Your task to perform on an android device: Open the Domino's Pizza app and add a regular-size cheese and corn pizza to your cart with a cheese burst crust, then add paneer topping 
Image 0: 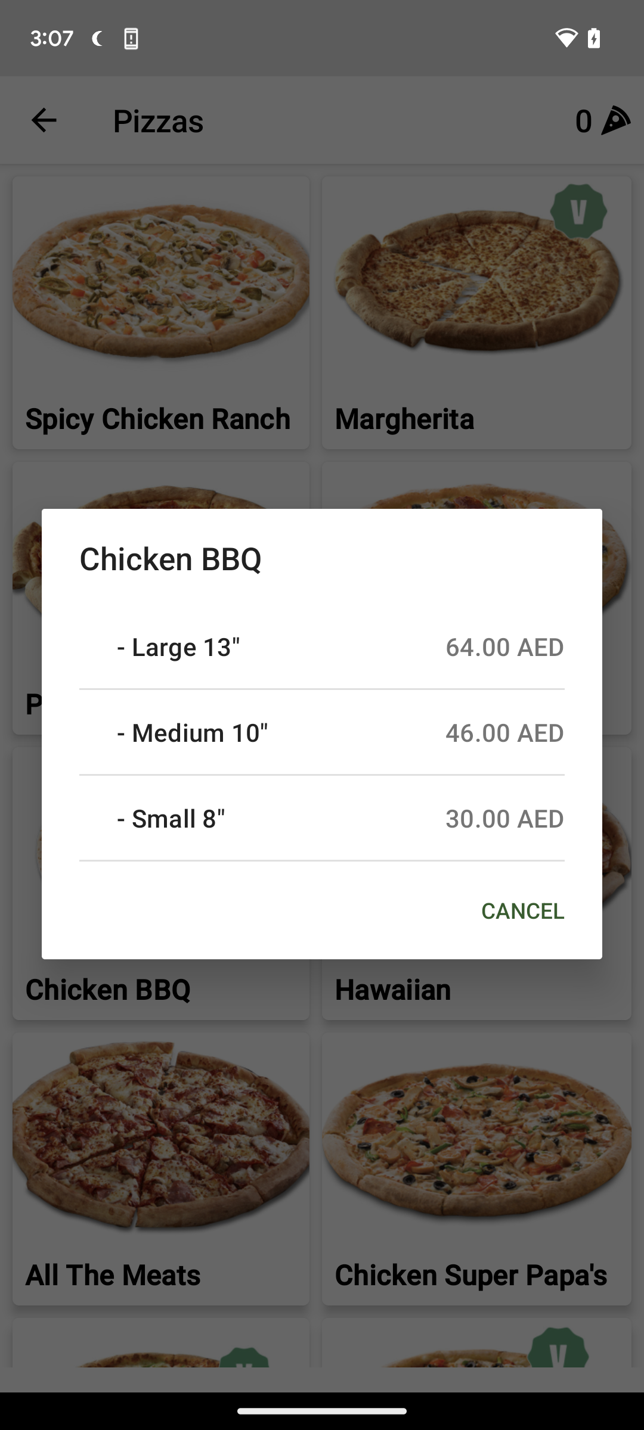
open the Domino's pizza app
Step 0: open app "Domino's"
Image 1: 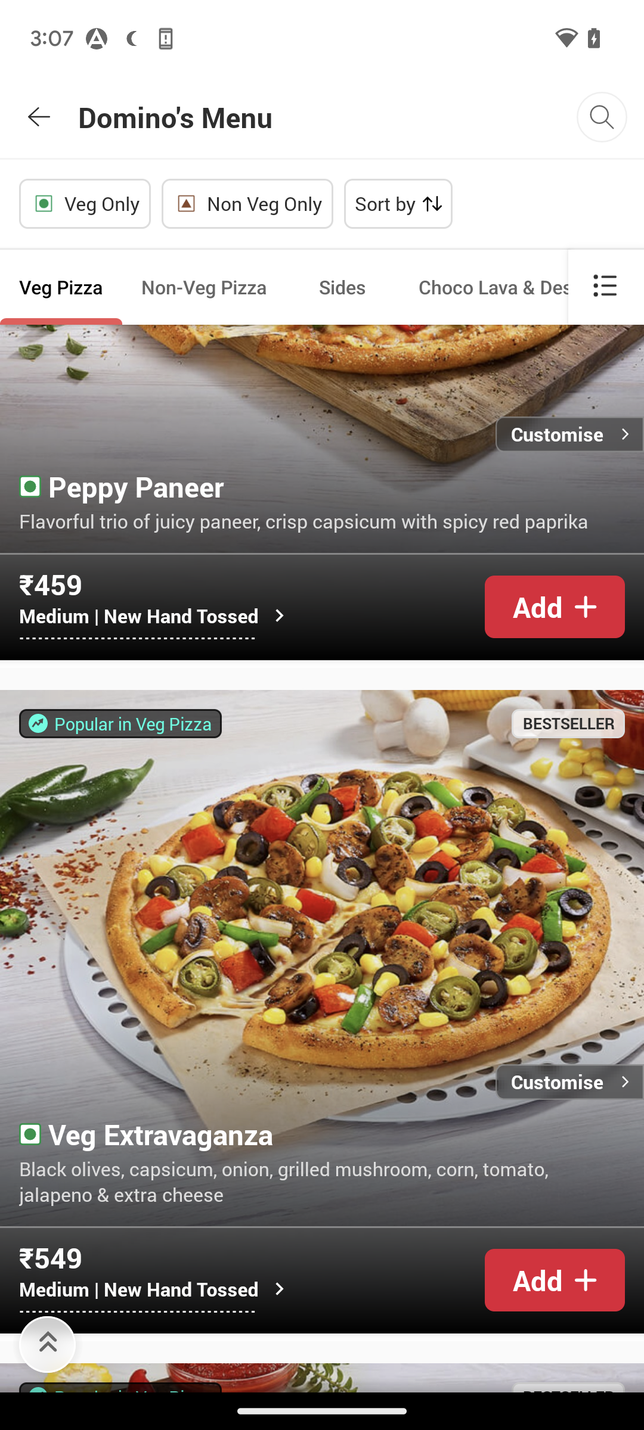
swipe up to view the cheese and corn pizza 
Step 1: scroll down
Image 2: 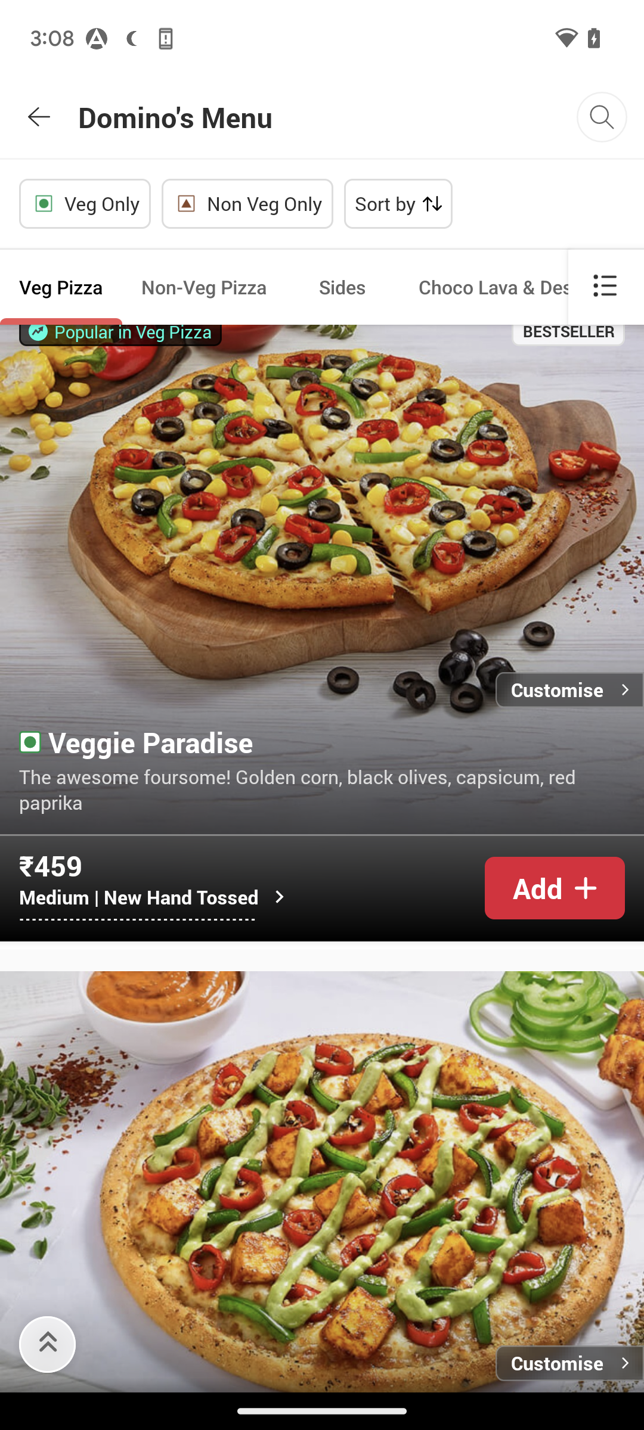
swipe up to view the cheese and corn pizza 
Step 2: scroll down
Image 3: 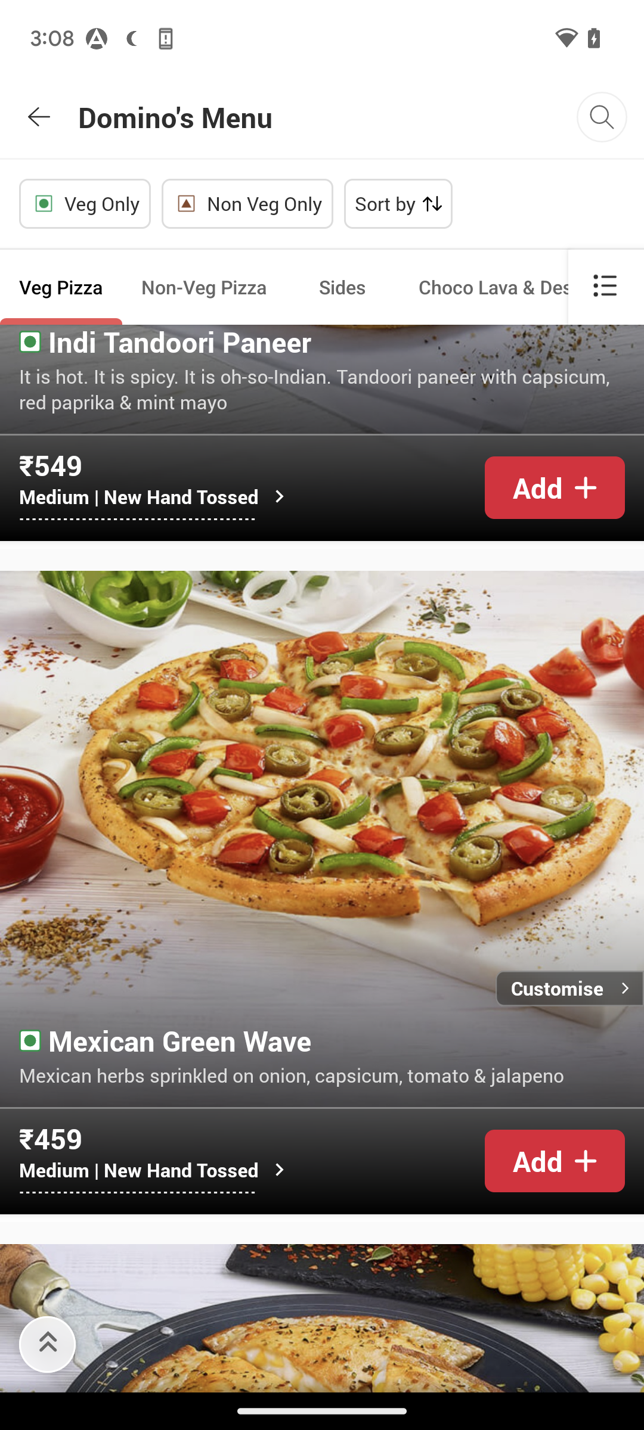
swipe up to view the cheese and corn pizza 
Step 3: scroll down
Image 4: 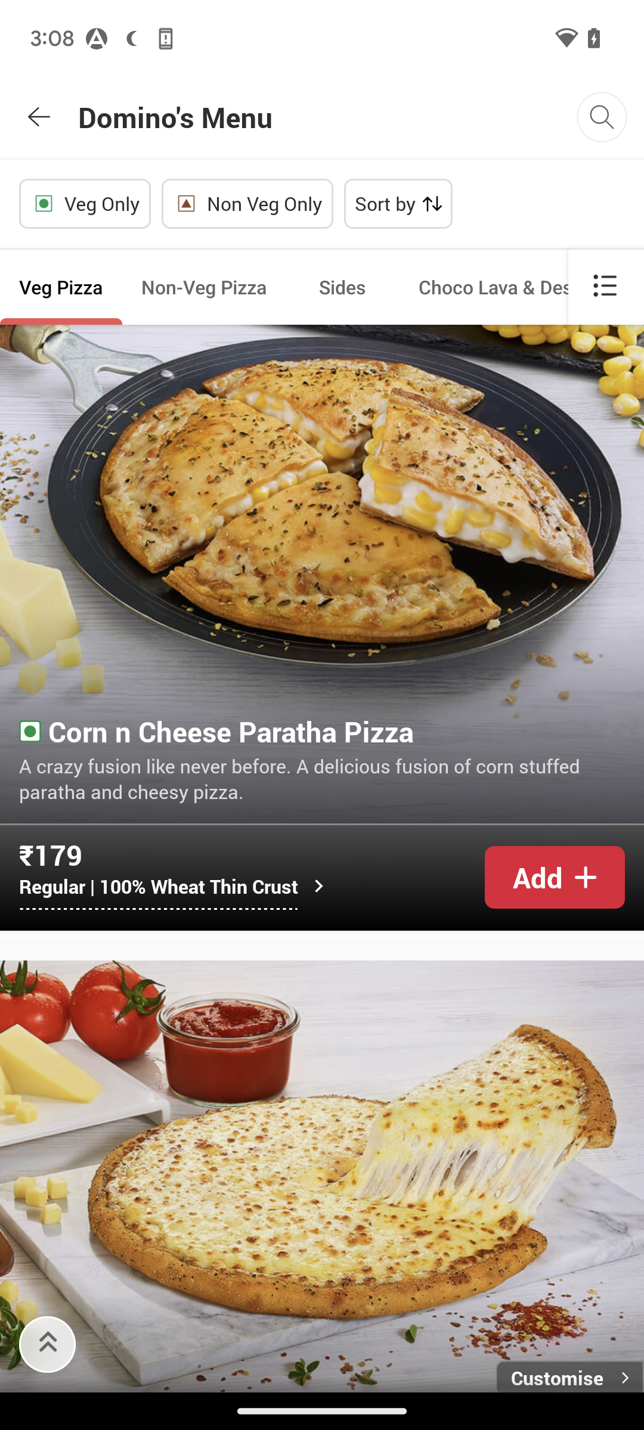
swipe up to view the cheese and corn pizza 
Step 4: scroll down
Image 5: 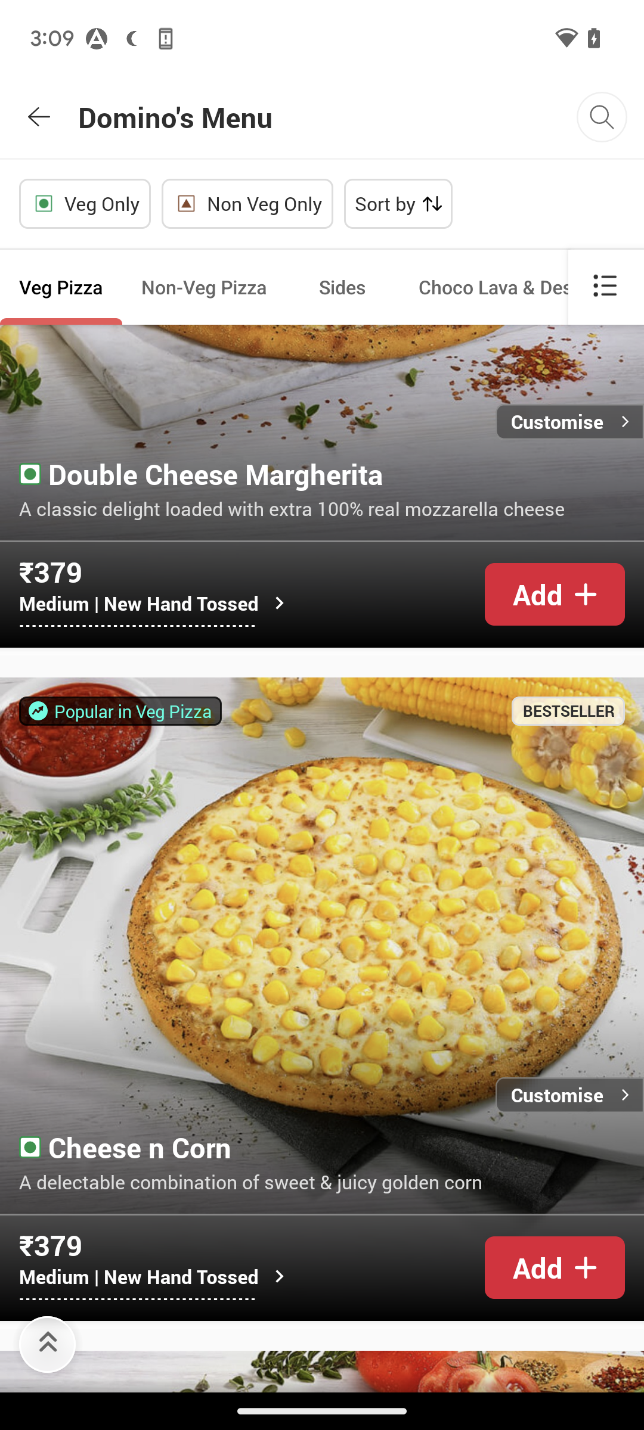
click on the cheese and corn pizza image
Step 5: click (293, 982)
Image 6: 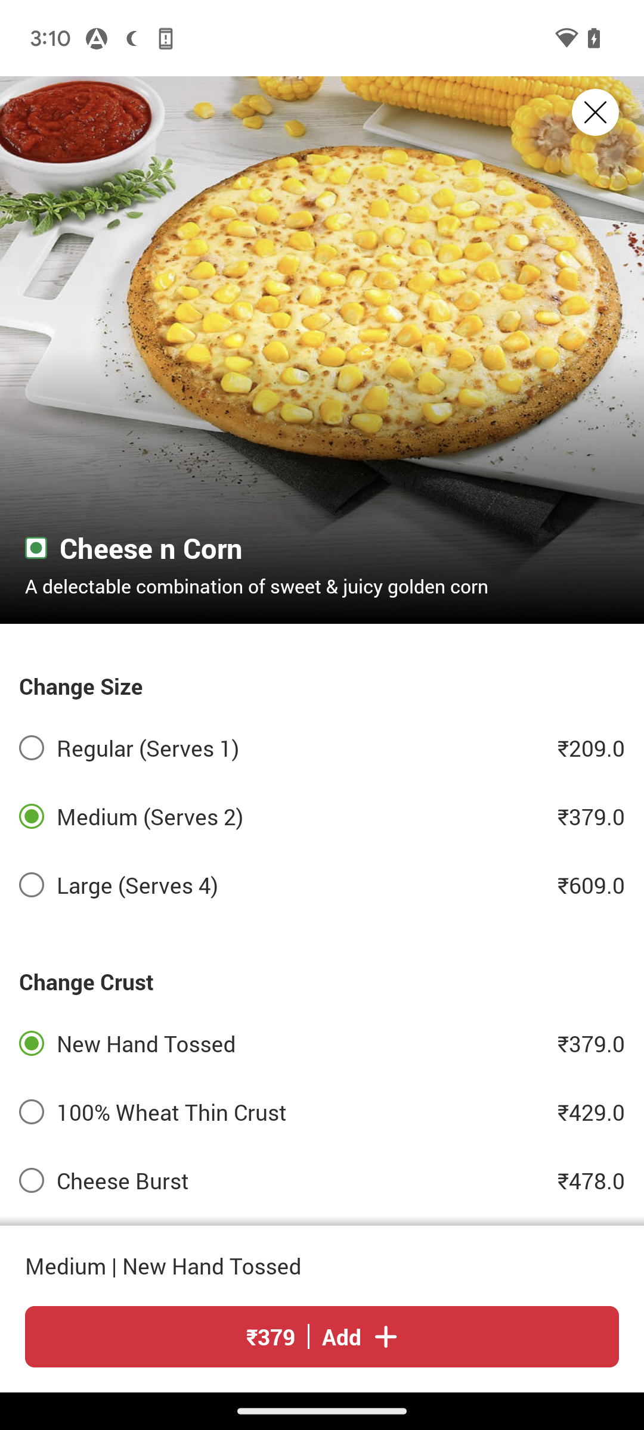
click on the regular check box
Step 6: click (288, 748)
Image 7: 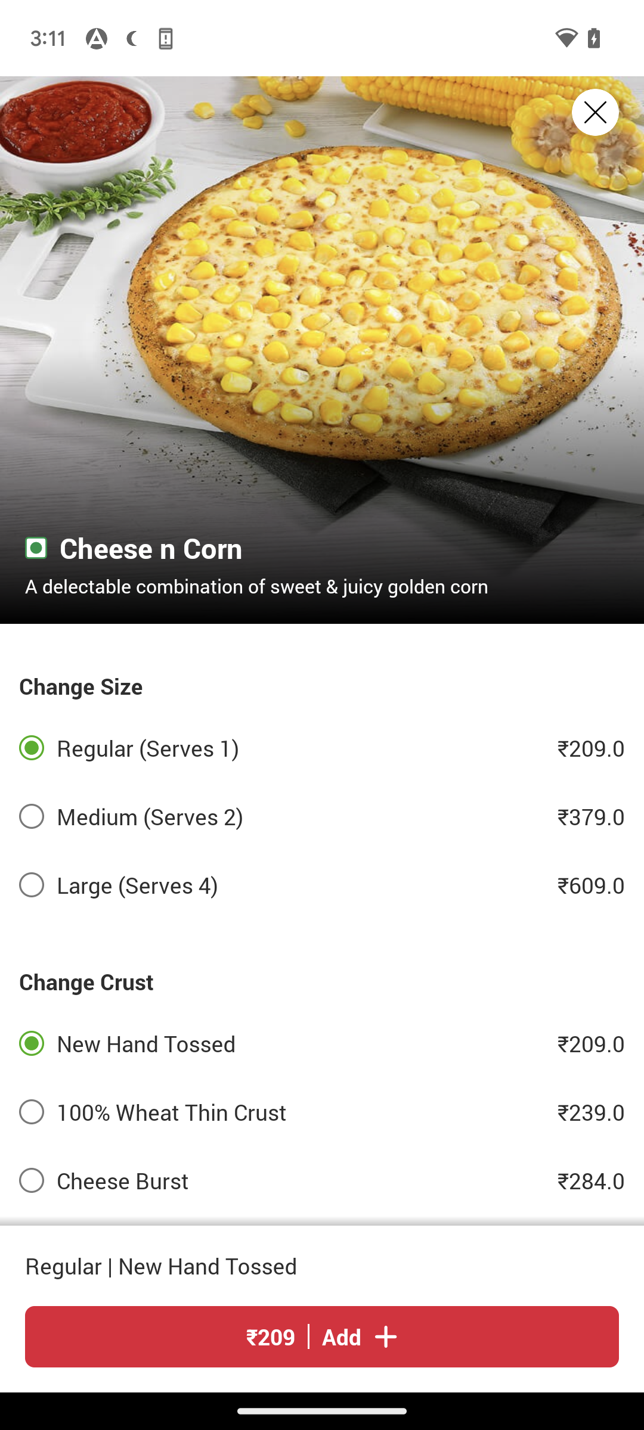
click on the cheese burst check box
Step 7: click (288, 1180)
Image 8: 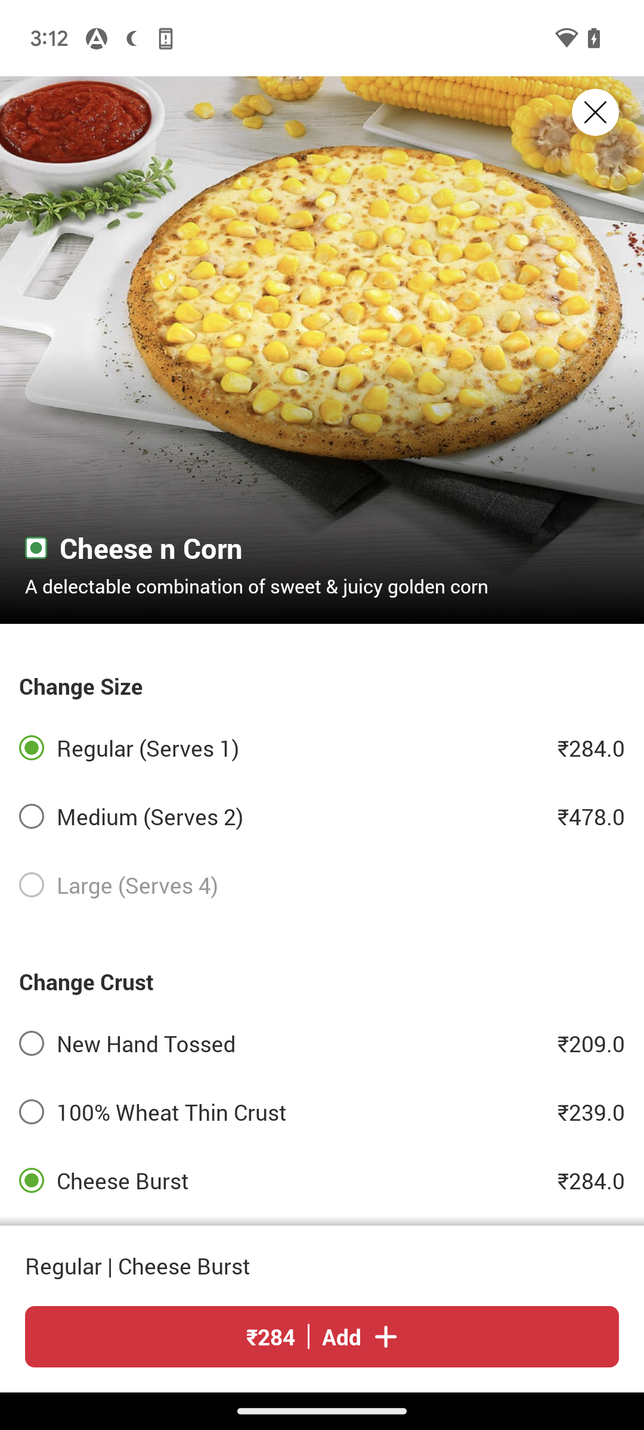
swipe up to view the topping option
Step 8: scroll down
Image 9: 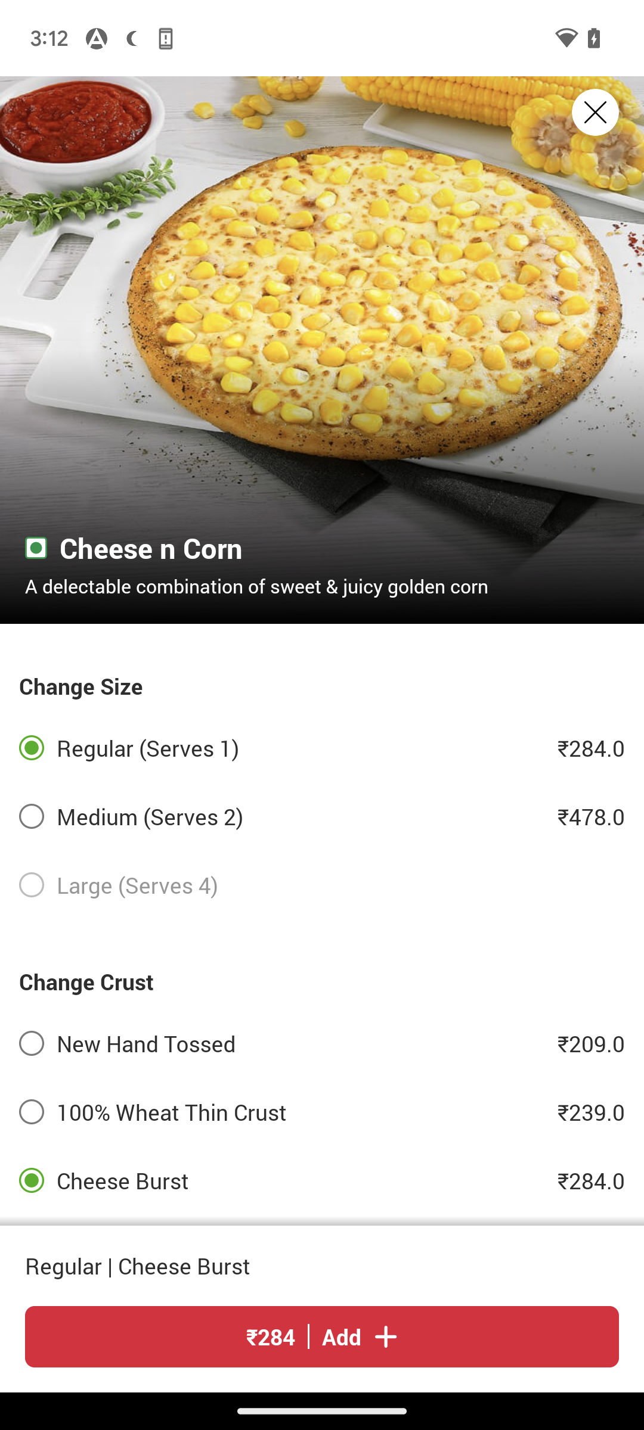
swipe up to view the topping option
Step 9: scroll down
Image 10: 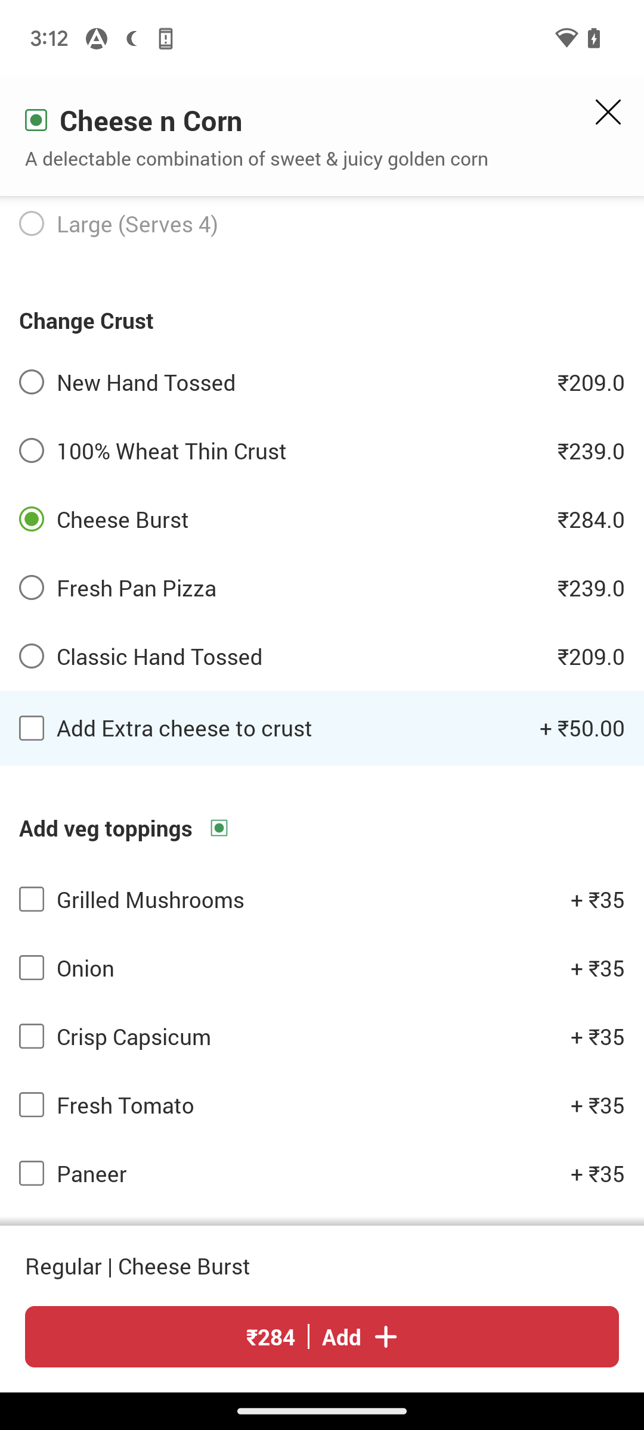
click on the paneer check box
Step 10: click (295, 1173)
Image 11: 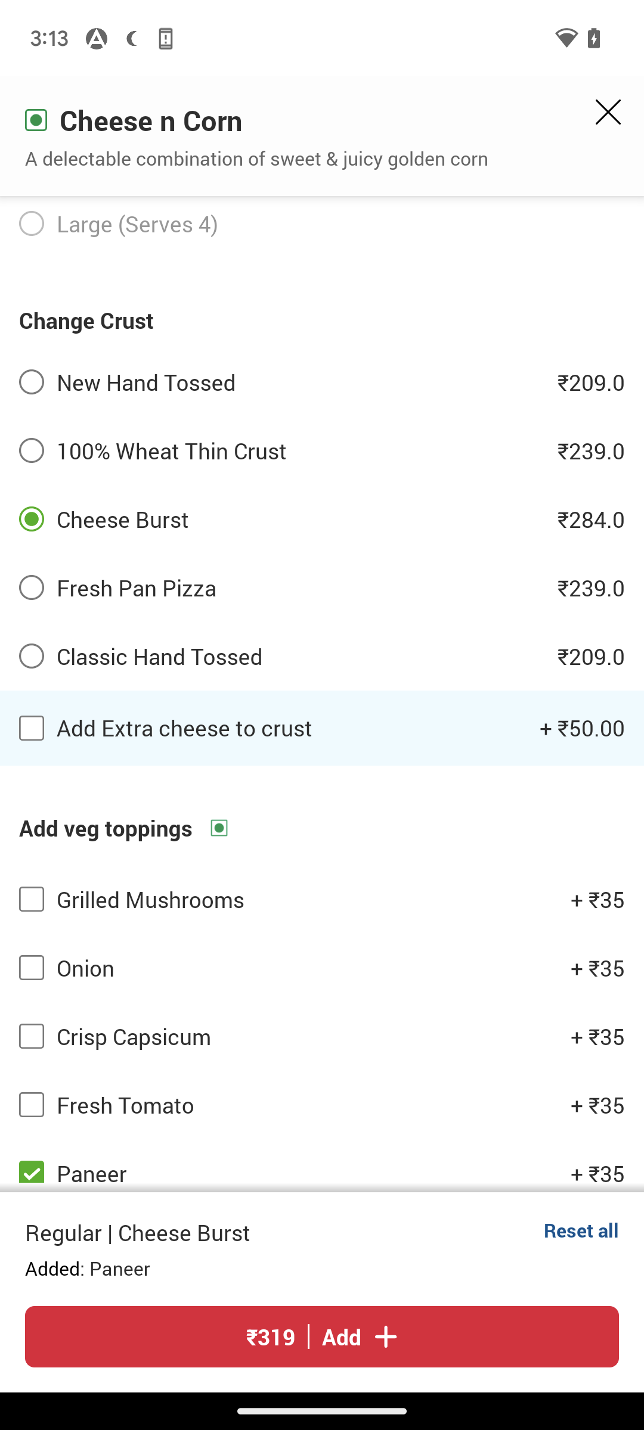
click on the add button at the bottom of the screen
Step 11: click (360, 1336)